Your task to perform on an android device: i would like save an current audio clip of a birthday song for my friends birthday party through recorder app
Image 0: 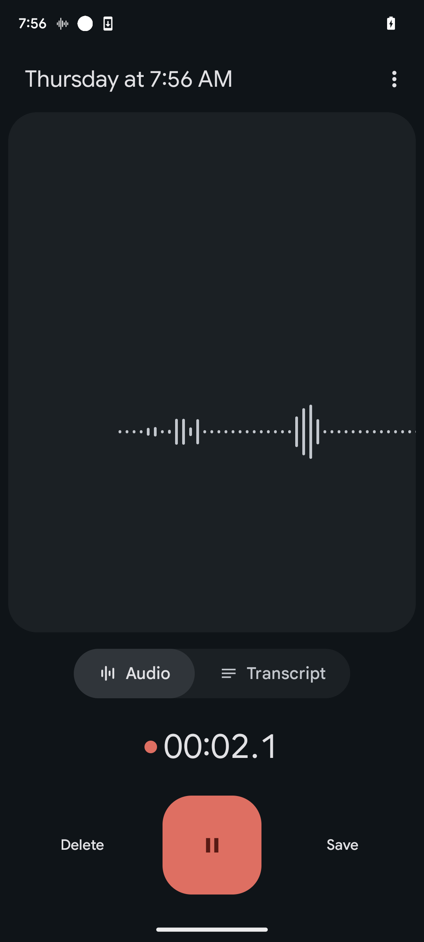
click on Save button at lower right side of the screen to save an audio 
Step 0: click (342, 845)